Your task to perform on an android device: Right now, I'm in Delhi, but I want to visit my favourite place, the Taj Mahal, in Agra. Use the RailYatri app to look for trains going from Delhi to Agra on 17 November.
Image 0: 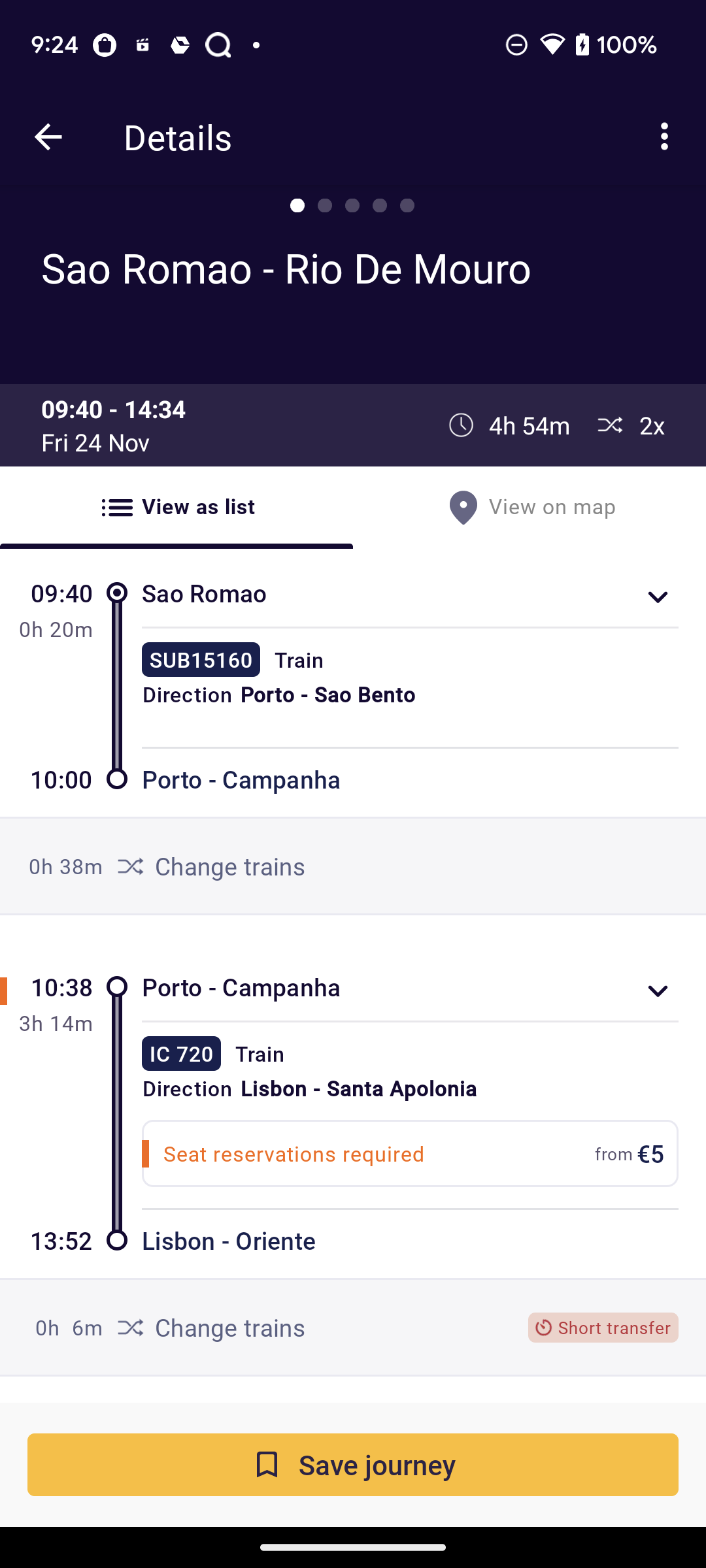
Open RailYatri App
Step 0: open app "RailYatri"
Image 1: 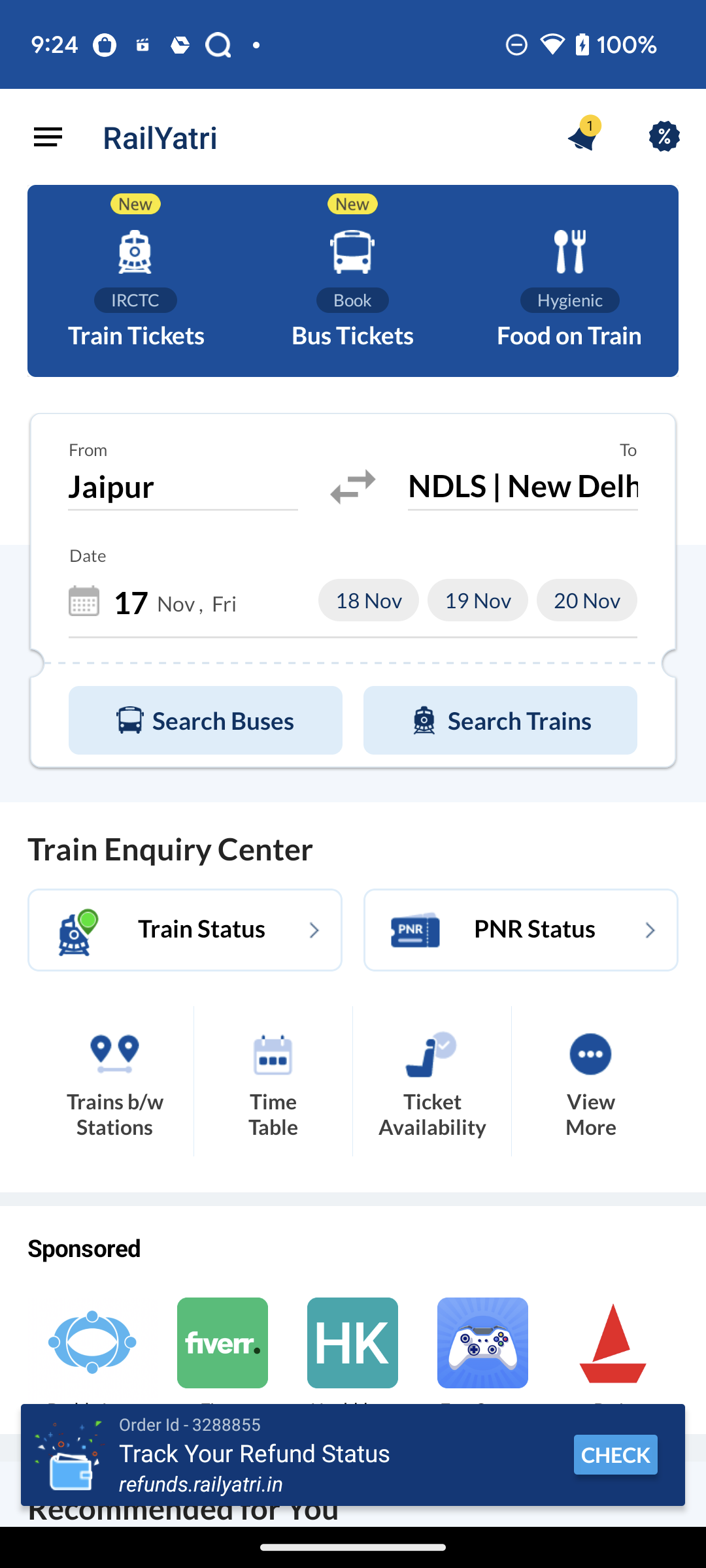
Click on the From search bar
Step 1: click (182, 491)
Image 2: 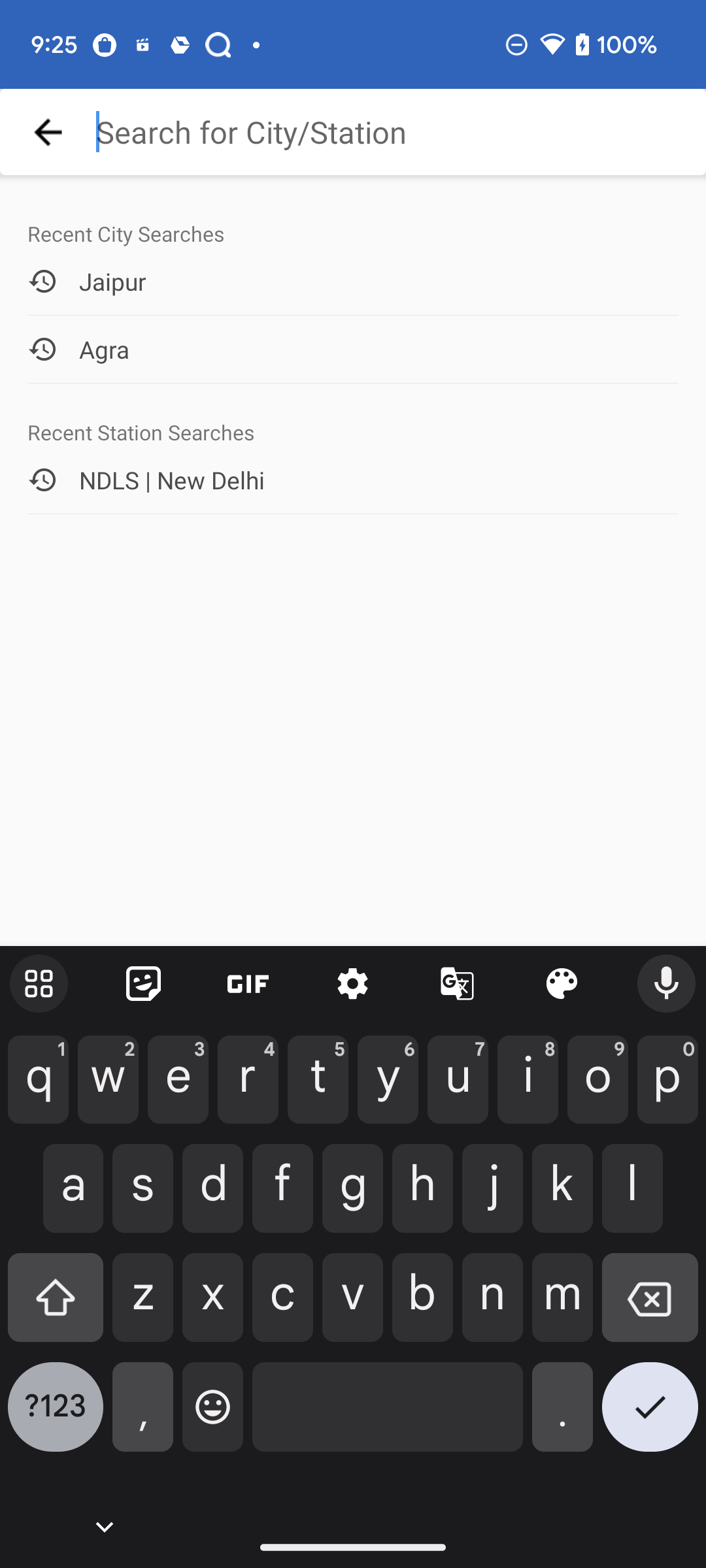
Search for Delhi
Step 2: type "Delhi"
Image 3: 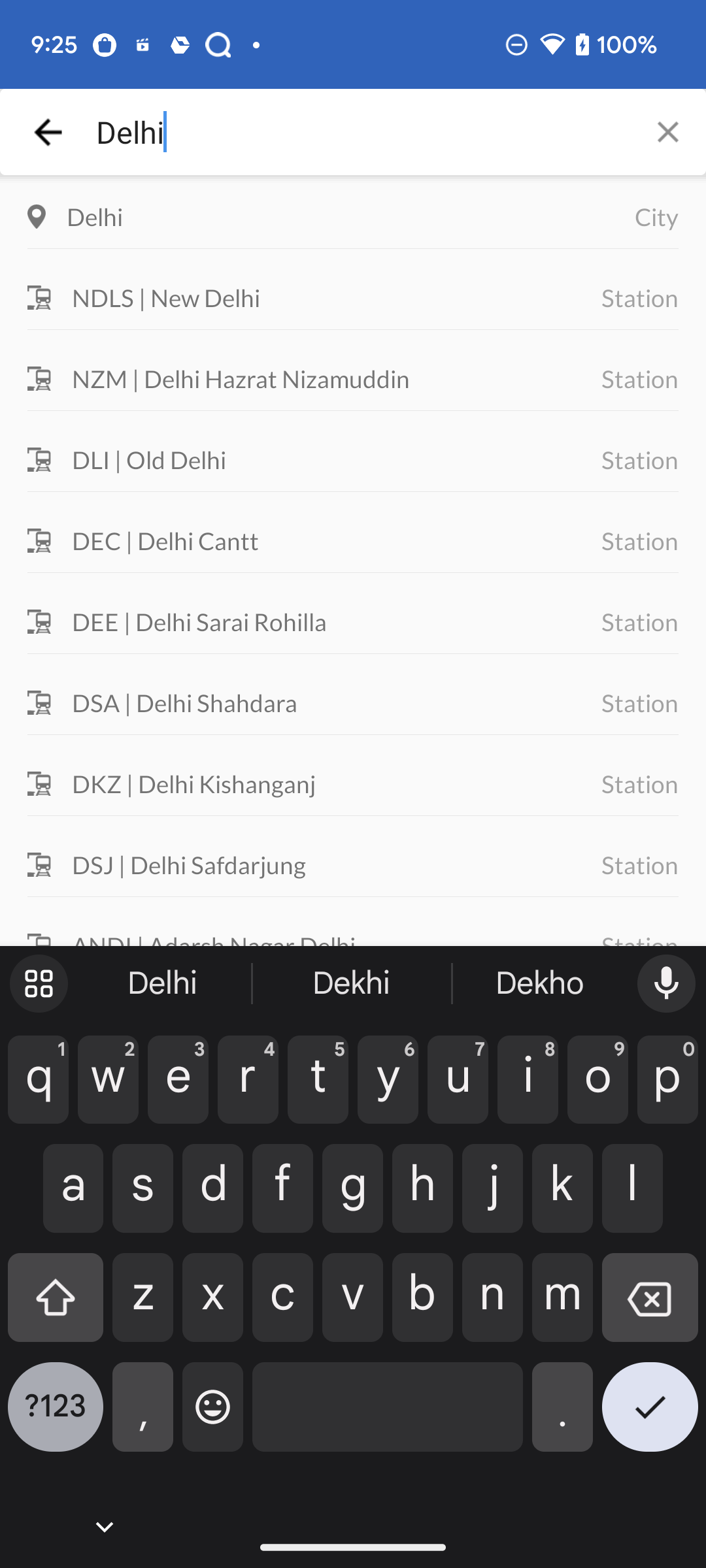
Click on NDLS delhi from the search suggestion
Step 3: click (337, 297)
Image 4: 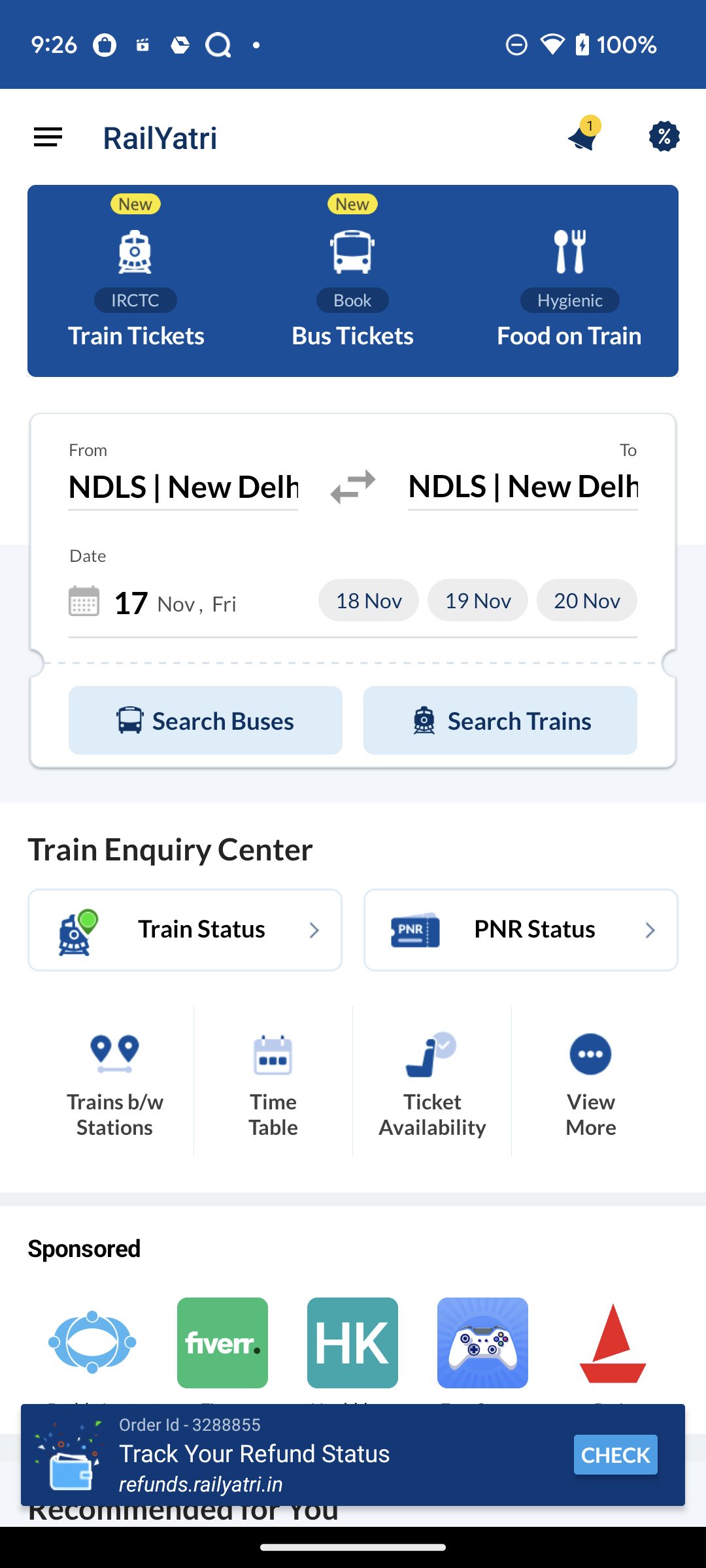
Click on the To search bar
Step 4: click (523, 491)
Image 5: 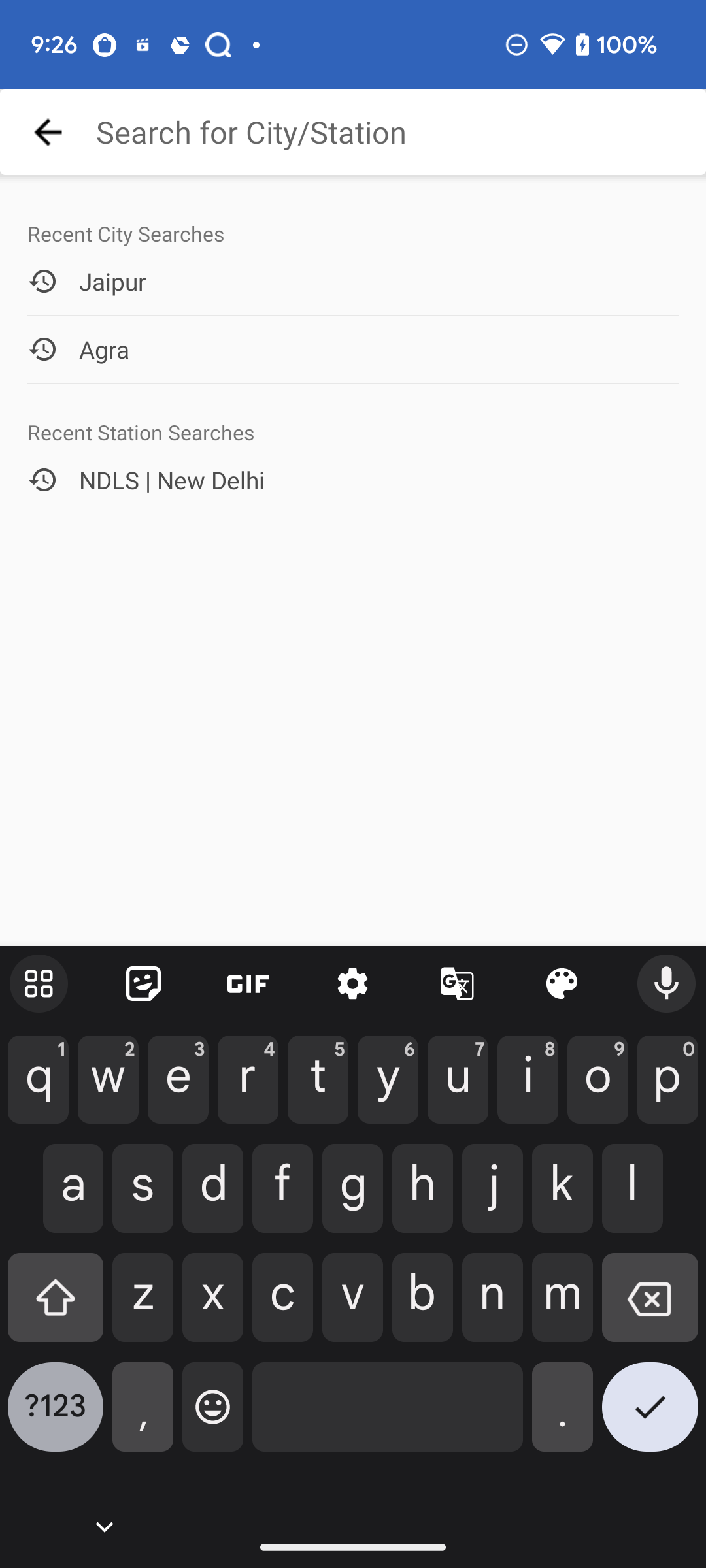
Search for Agra
Step 5: type "Agra"
Image 6: 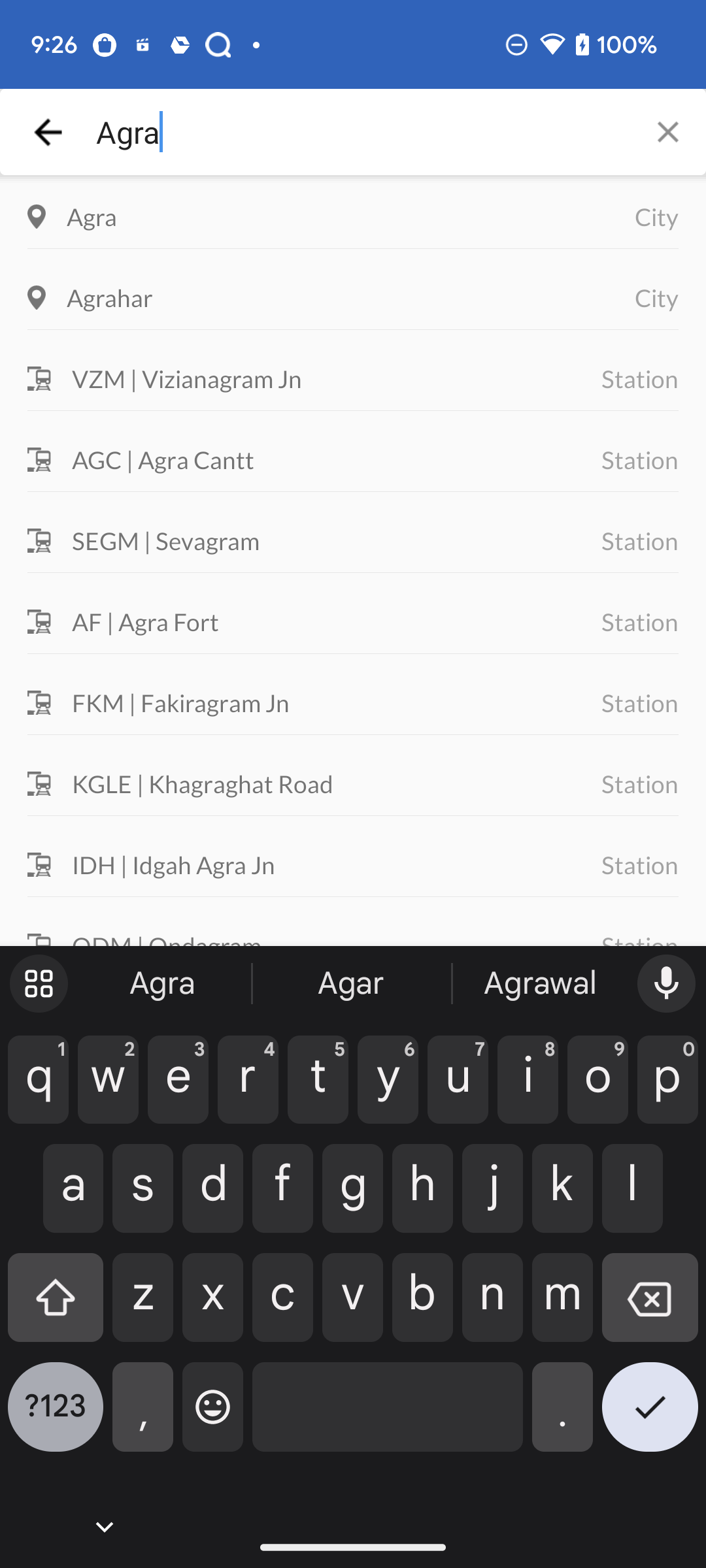
Select Agra from search suggestions
Step 6: click (350, 216)
Image 7: 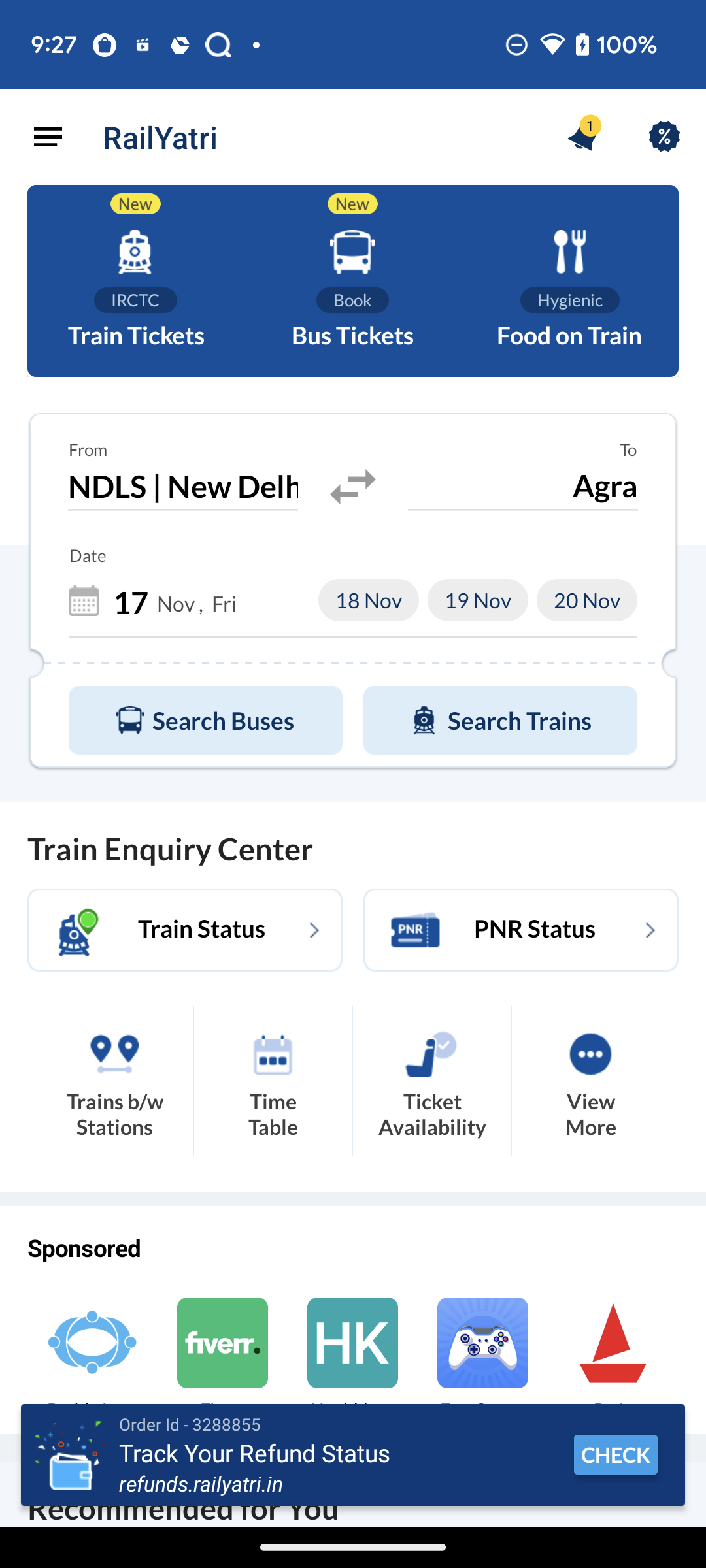
Click on search trains option
Step 7: click (520, 720)